Your task to perform on an android device: Since I need to replace the broken shoe rack, I want to look up the specifications of the New Shoe Rack SR-2001.
Image 0: 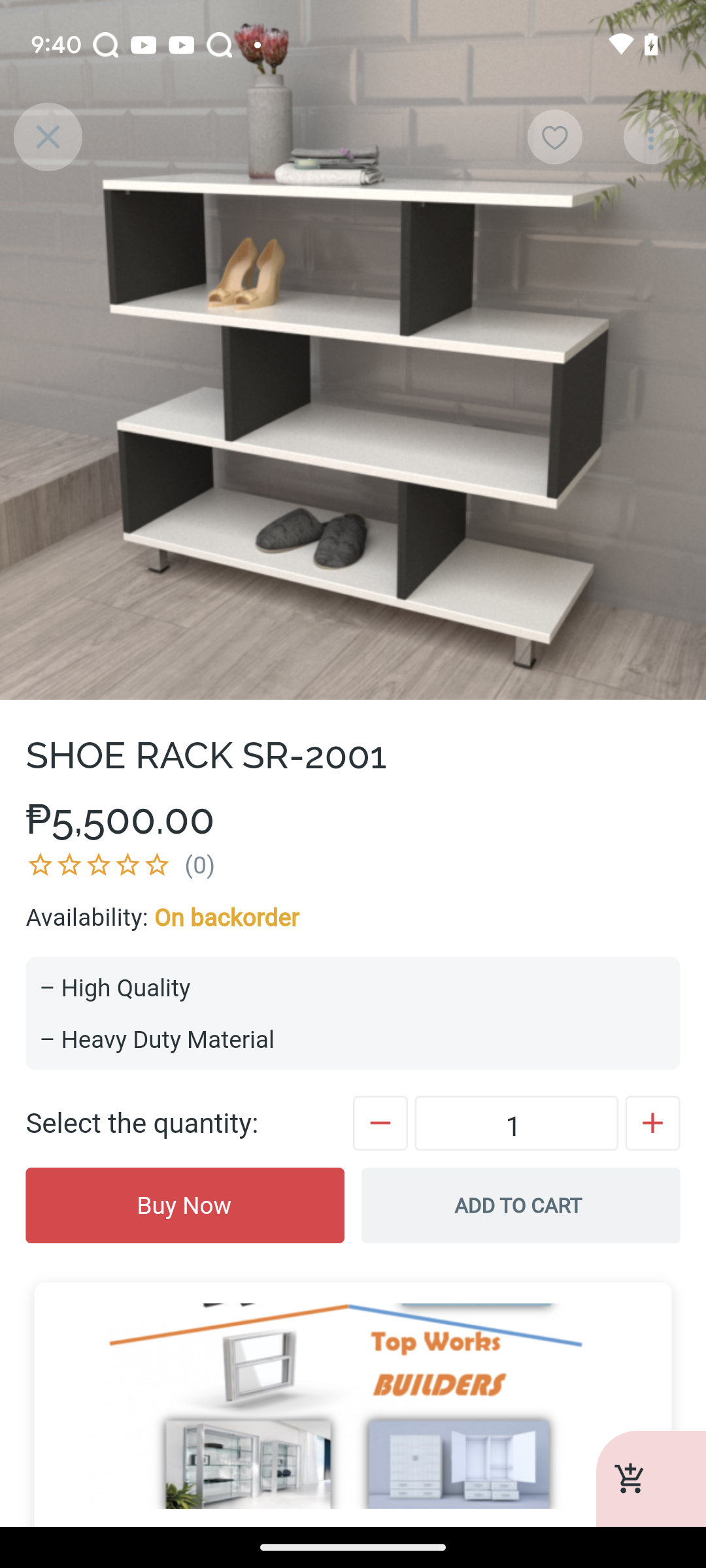
Swipe up to view details of the New Shoe Rack SR-2001.
Step 0: scroll down